Your task to perform on an android device: Open the Media365 Reader app and share the 'The War of the Worlds' file with my buddy karin at karin.iversen@example.com using Gmail.
Image 0: 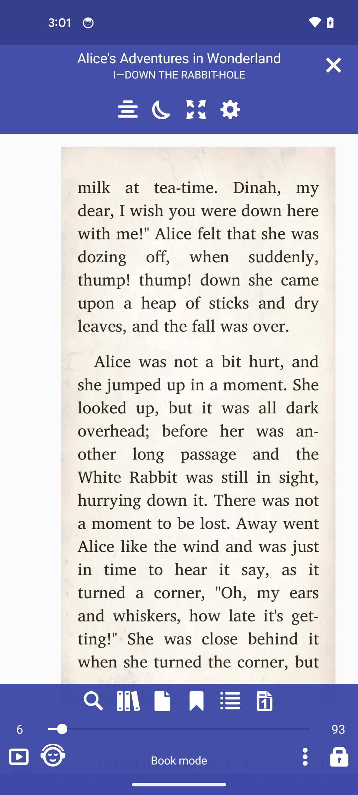
Open the Media365 Reader app
Step 0: open app "Media365 Reader"
Image 1: 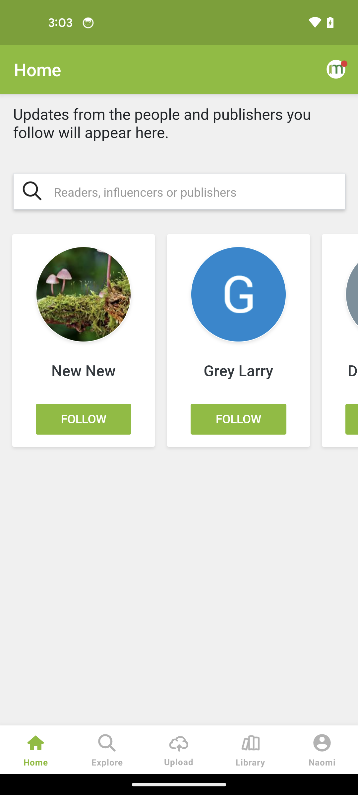
Tap on the explore option at the bottom of the screen
Step 1: click (107, 750)
Image 2: 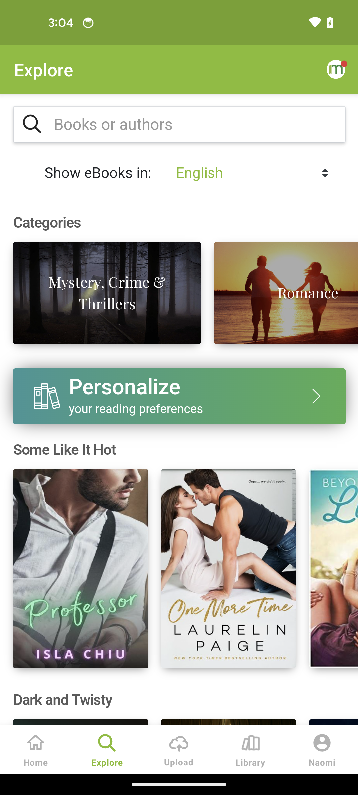
Tap on the search bar at the top of the screen
Step 2: click (196, 124)
Image 3: 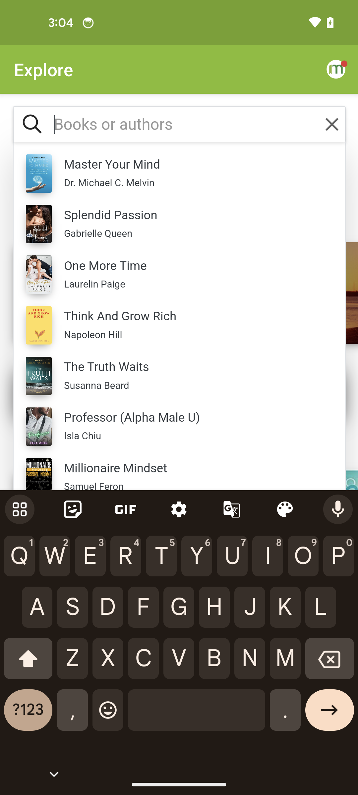
Search for the file 'The War of the Worlds´
Step 3: type "The War of the Worlds"
Image 4: 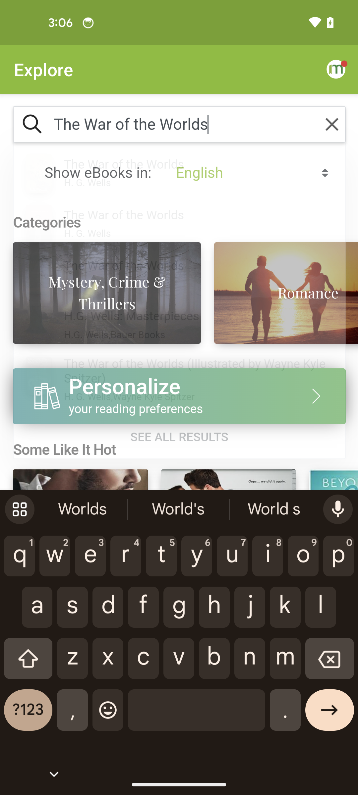
Search for the file 'The War of the Worlds´
Step 4: wait
Image 5: 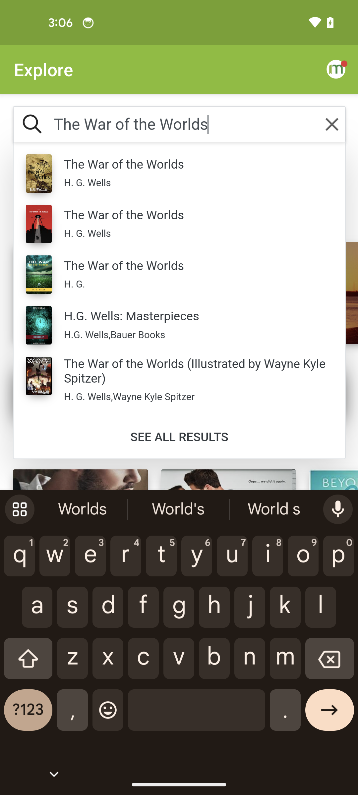
Select the first search result
Step 5: click (250, 173)
Image 7: 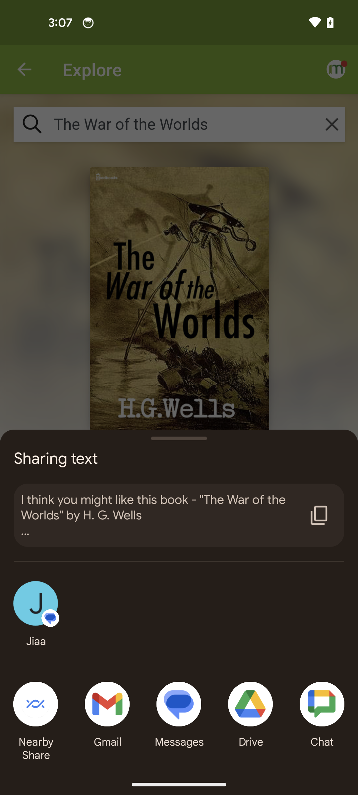
Select the gmail option
Step 7: click (107, 704)
Image 8: 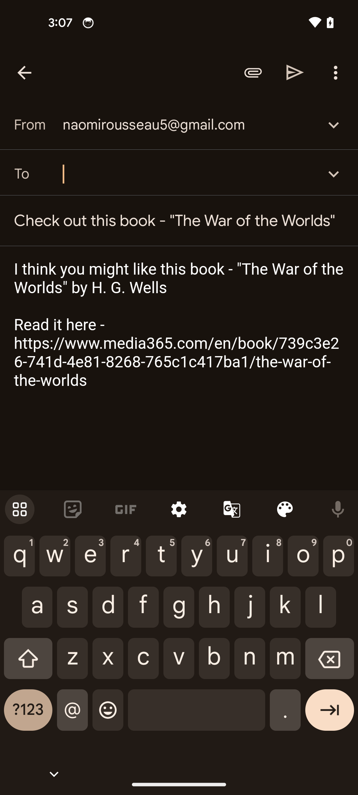
Search the recipient id to karin.iversen@example.com
Step 8: type "karin.iversen@example.com"
Image 9: 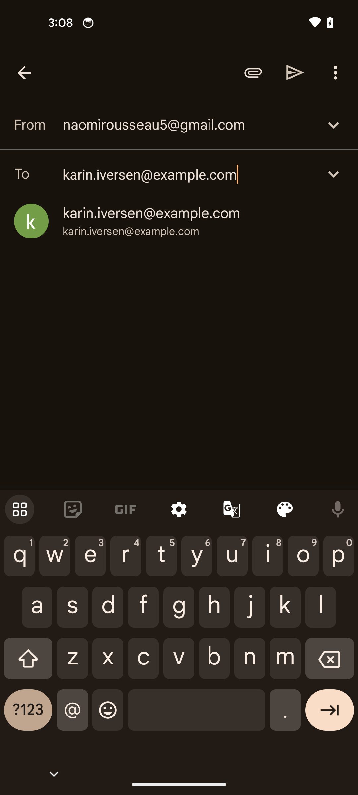
Tap on the send icon
Step 9: click (63, 23)